Your task to perform on an android device: I am going to stay alone, so it is supposed to be good for me to have a property with one bedroom. View the property details for 1 bedroom in the Rentberry app.
Image 0: 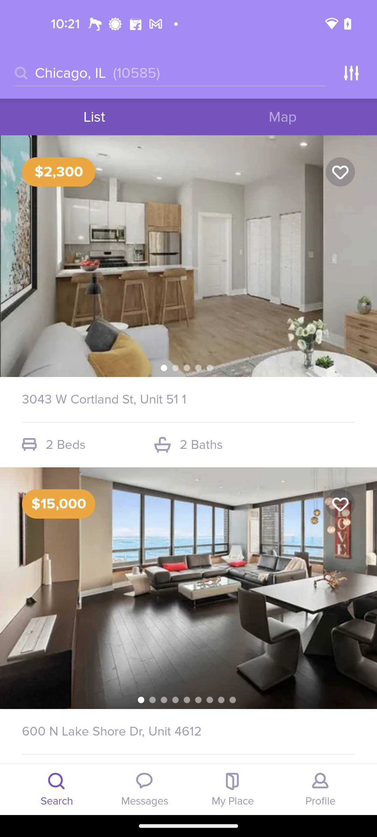
Swipe up for the property with 1 Bed
Step 0: scroll down
Image 1: 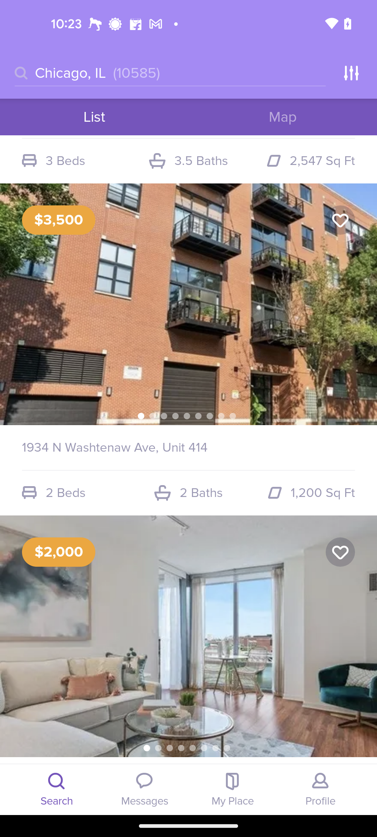
Swipe up for the property with 1 Bed
Step 1: scroll down
Image 2: 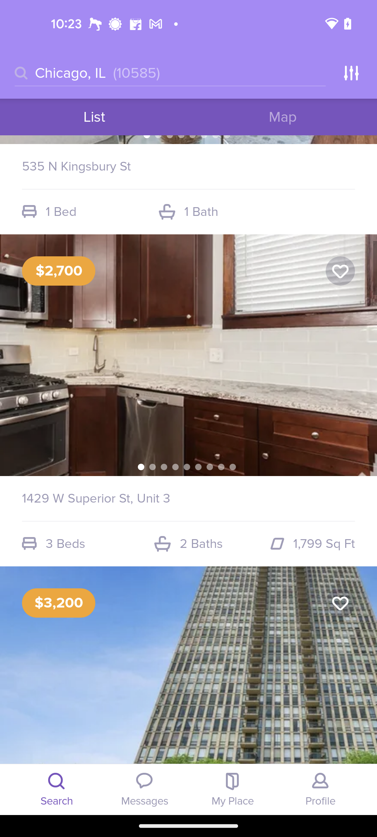
Click on the property with 1 bed
Step 2: click (192, 142)
Image 3: 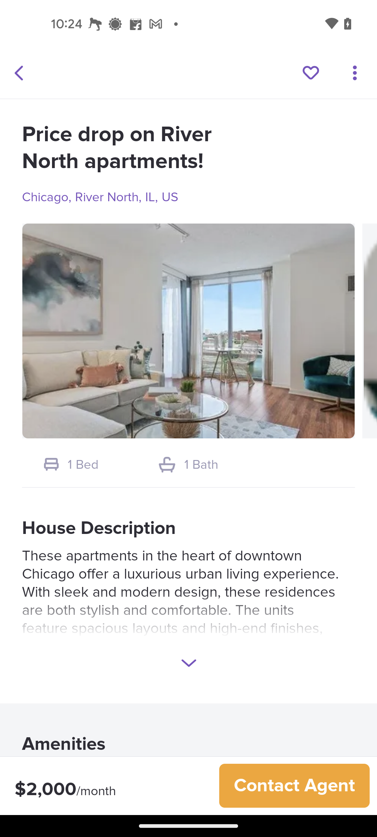
Click on the Expand button of the House Description
Step 3: click (187, 661)
Image 4: 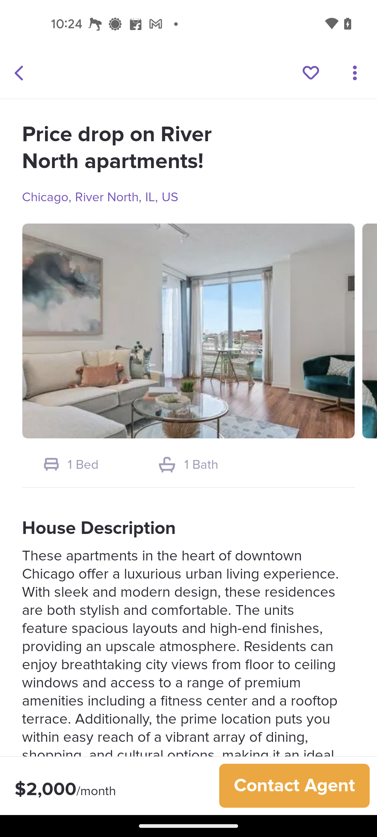
Swipe up for the details of the property
Step 4: scroll down